Your task to perform on an android device: Add 3 tawa fry assortment of vegetables to the cart
Image 0: 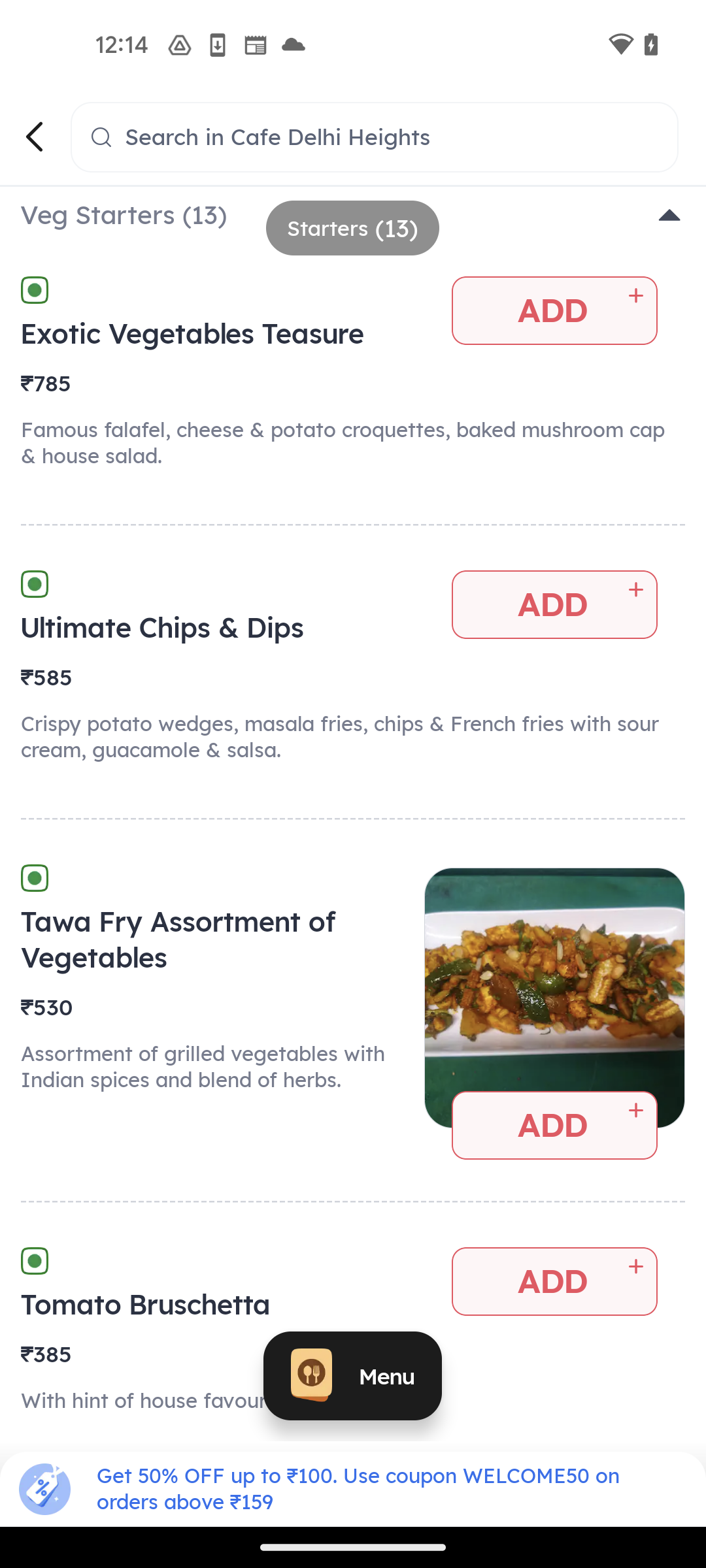
select tawa fry assortment of vegetables
Step 0: click (212, 939)
Image 3: 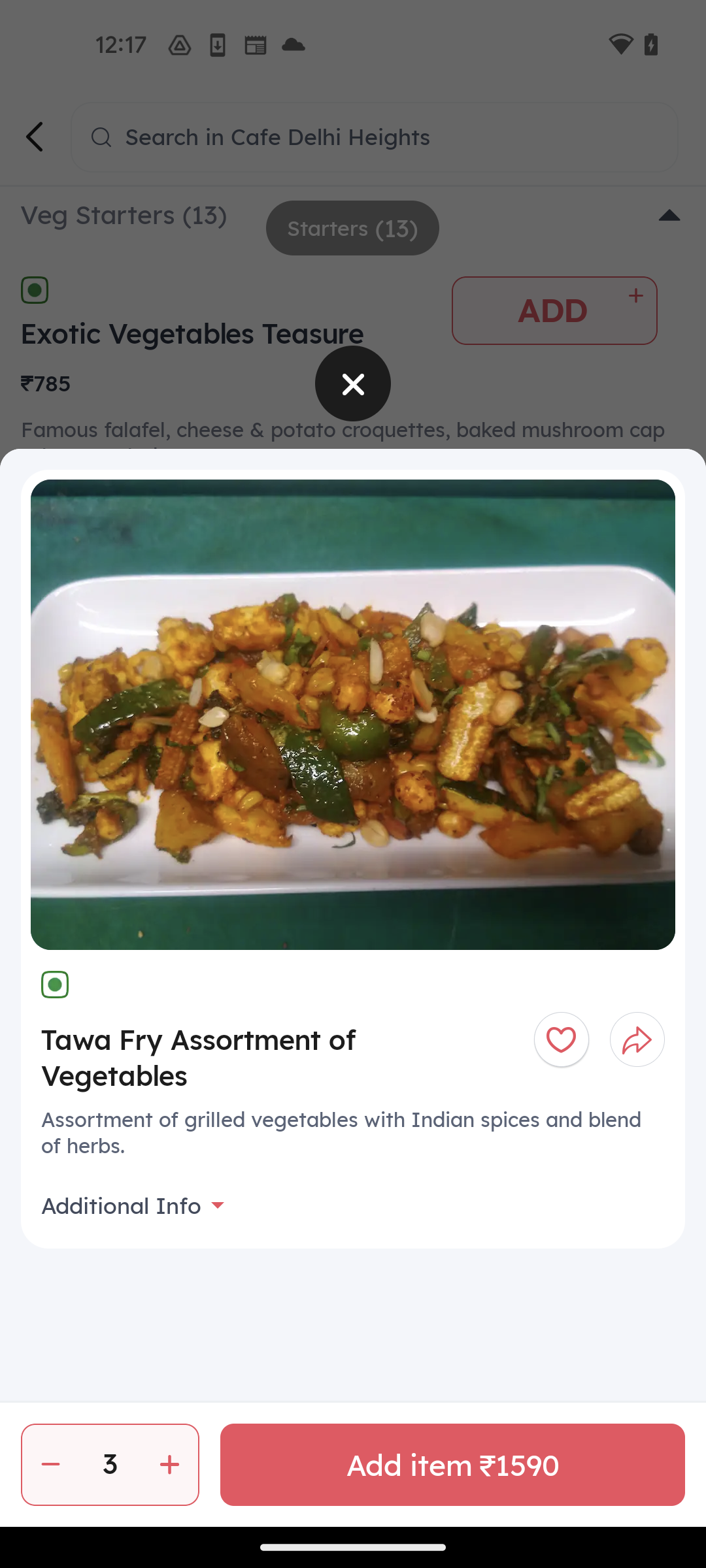
click on add item button
Step 3: click (452, 1465)